Your task to perform on an android device: View the price and description of the Columbia women's HEAVENLY OMNI HEAT BLACK hiking shoes.
Image 0: 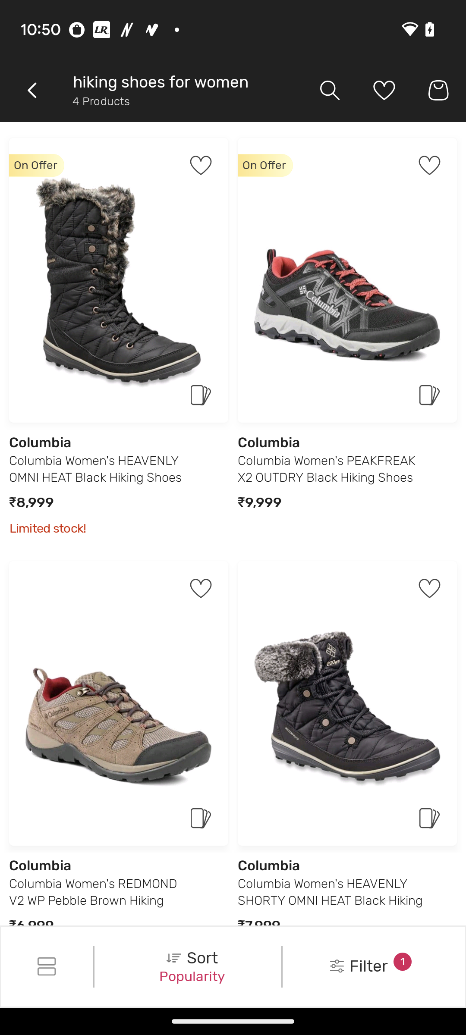
Click on the image of View the price and description of the Columbia women's HEAVENLY OMNI HEAT BLACK hiking shoes.
Step 0: click (119, 280)
Image 1: 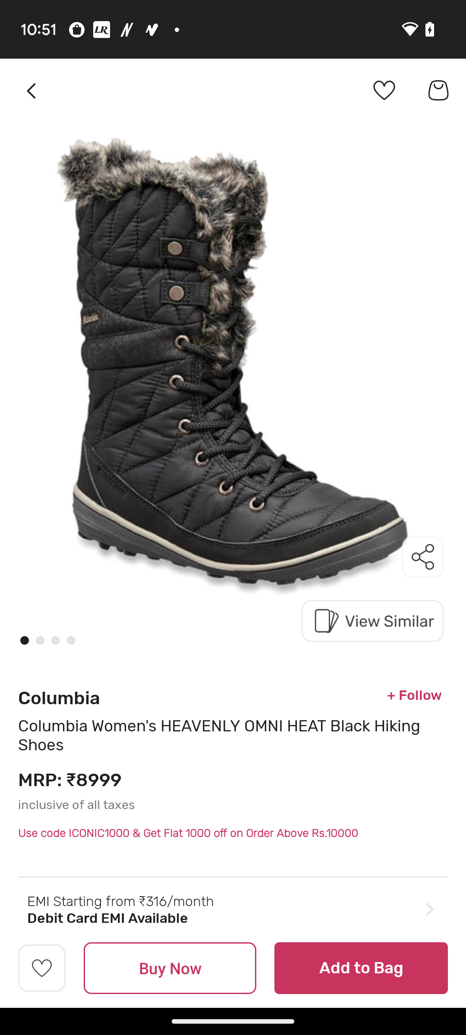
Scroll up
Step 1: scroll down
Image 2: 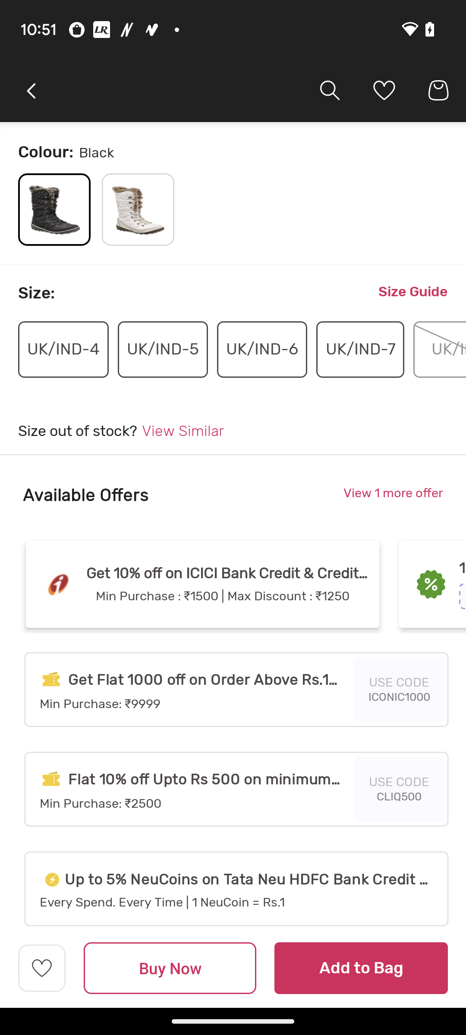
Scroll up
Step 2: scroll down
Image 3: 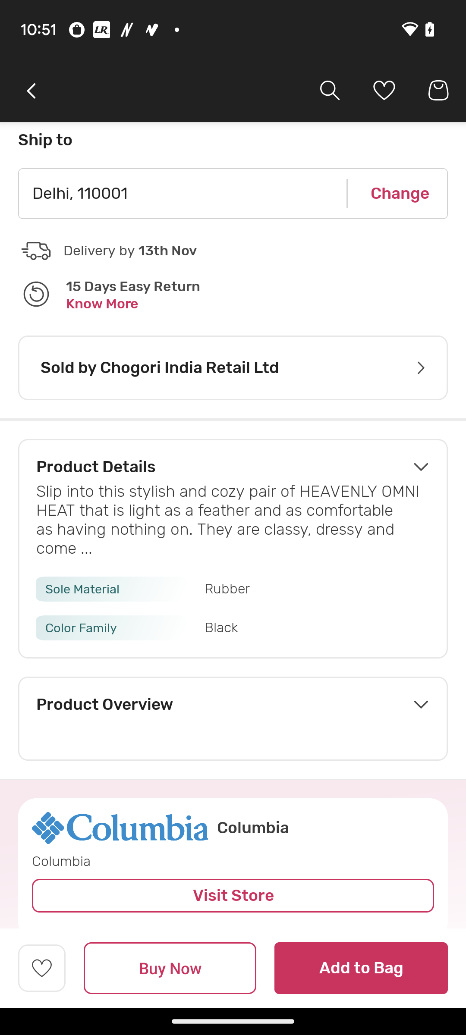
Click on the down-side arrow in the product details tab.
Step 3: click (233, 467)